Your task to perform on an android device: I want to purchase the Ruffle trim top  I've fallen in love with on the Louis vuitton app. I'm therefore adding it to my cart before making a decision.
Image 0: 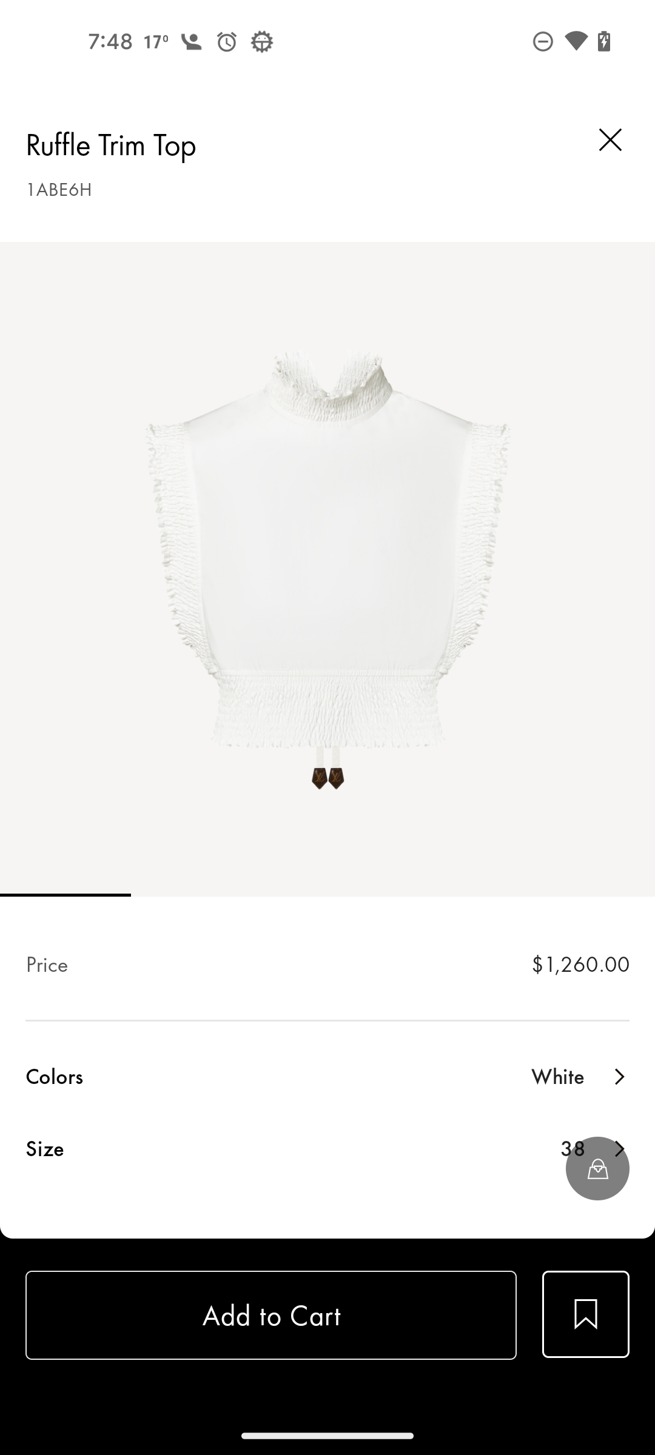
Click on the Add to cart tab
Step 0: click (270, 1316)
Image 1: 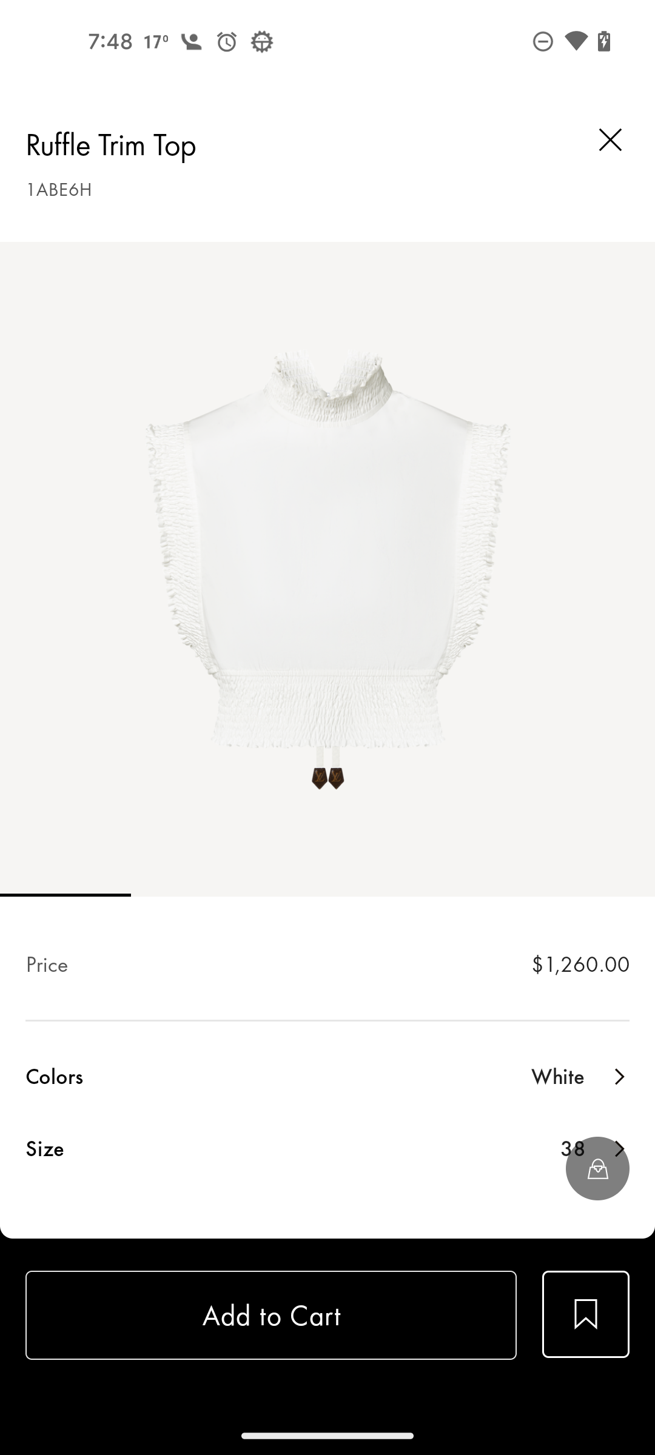
Click on the Add to cart tab
Step 1: wait